Your task to perform on an android device: I'm uploading the Project PDF files to the MobiDrive app in order to save the project data that is critical for my latest project.
Image 1: 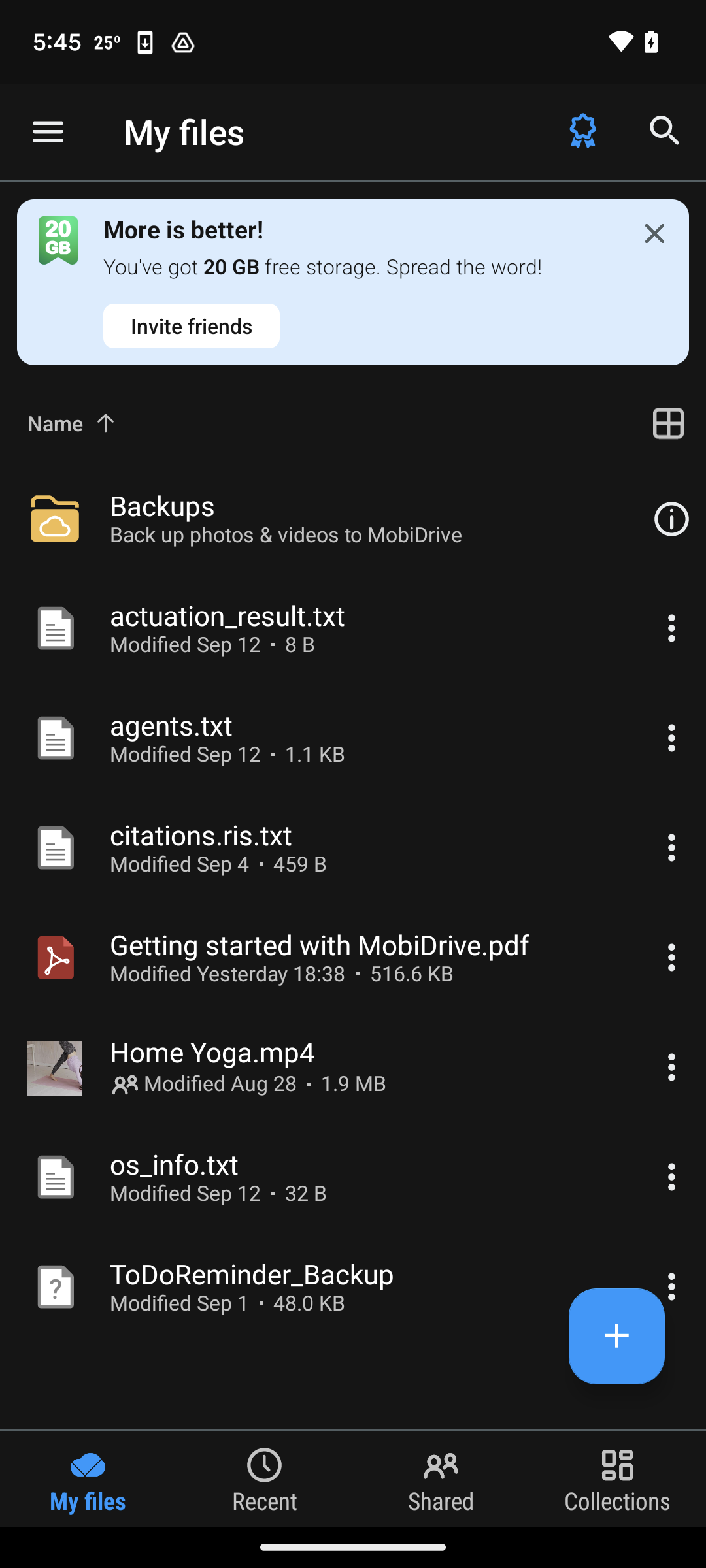
Click on the + icon at the bottom right of the screen
Step 1: click (353, 1287)
Image 2: 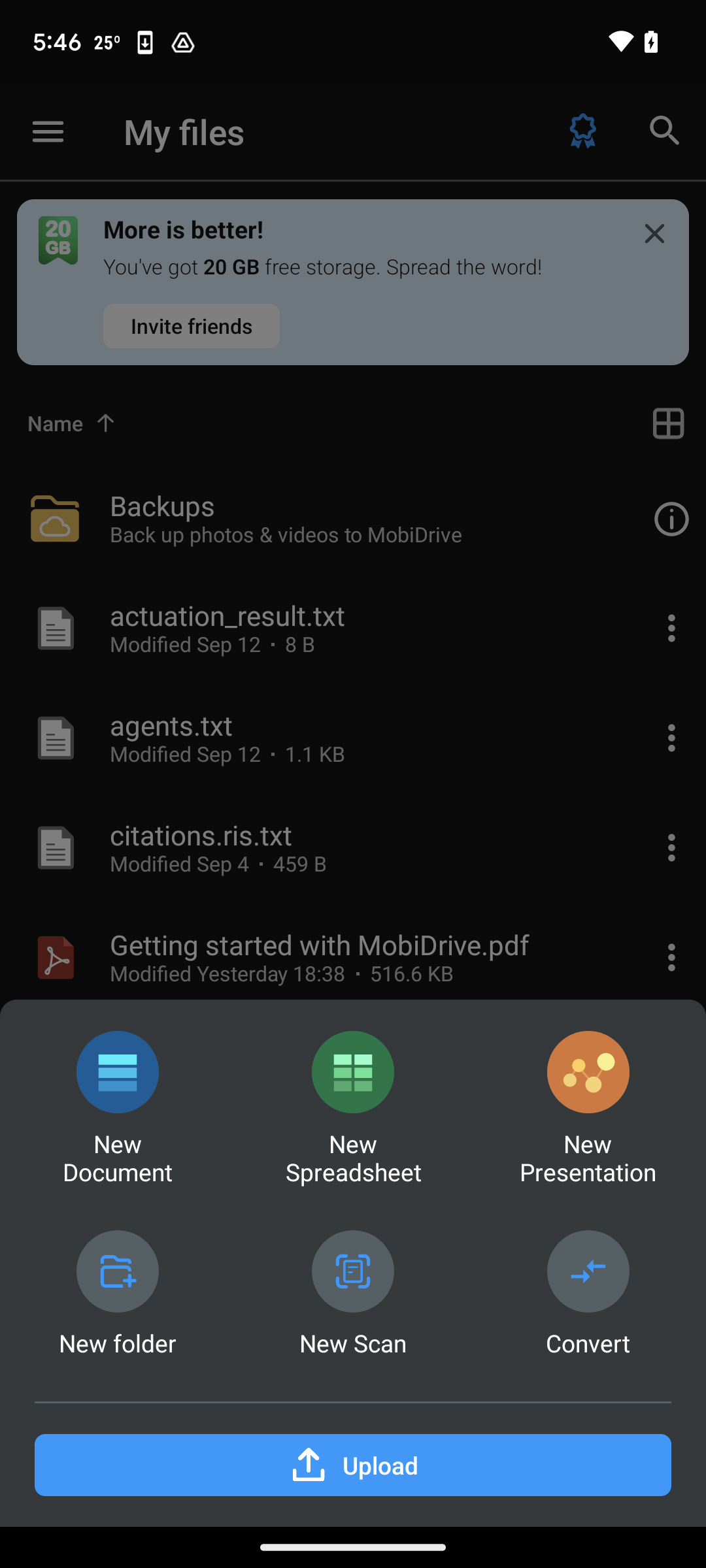
Click on the upload button
Step 2: click (353, 1465)
Image 3: 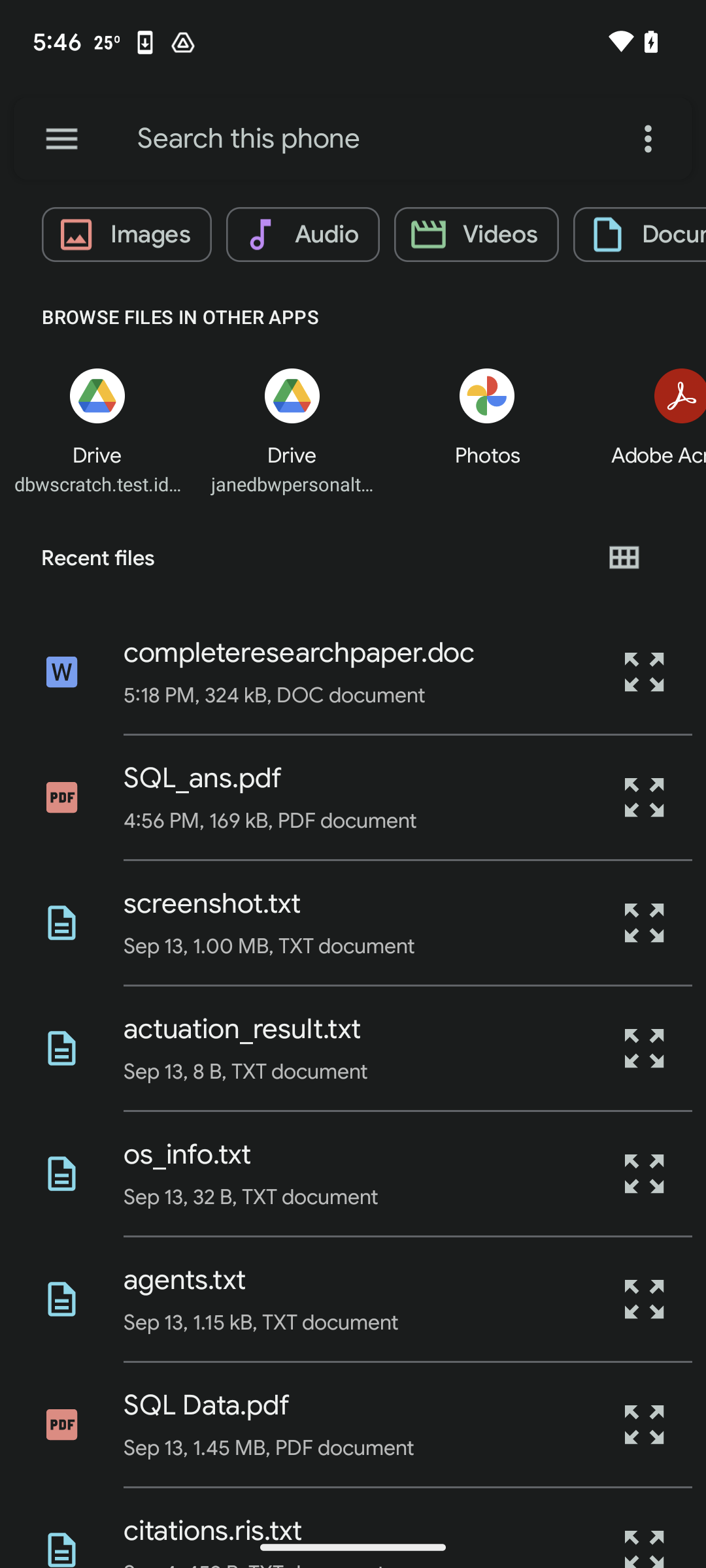
Swipe up the view the project pdf file
Step 3: scroll down
Image 4: 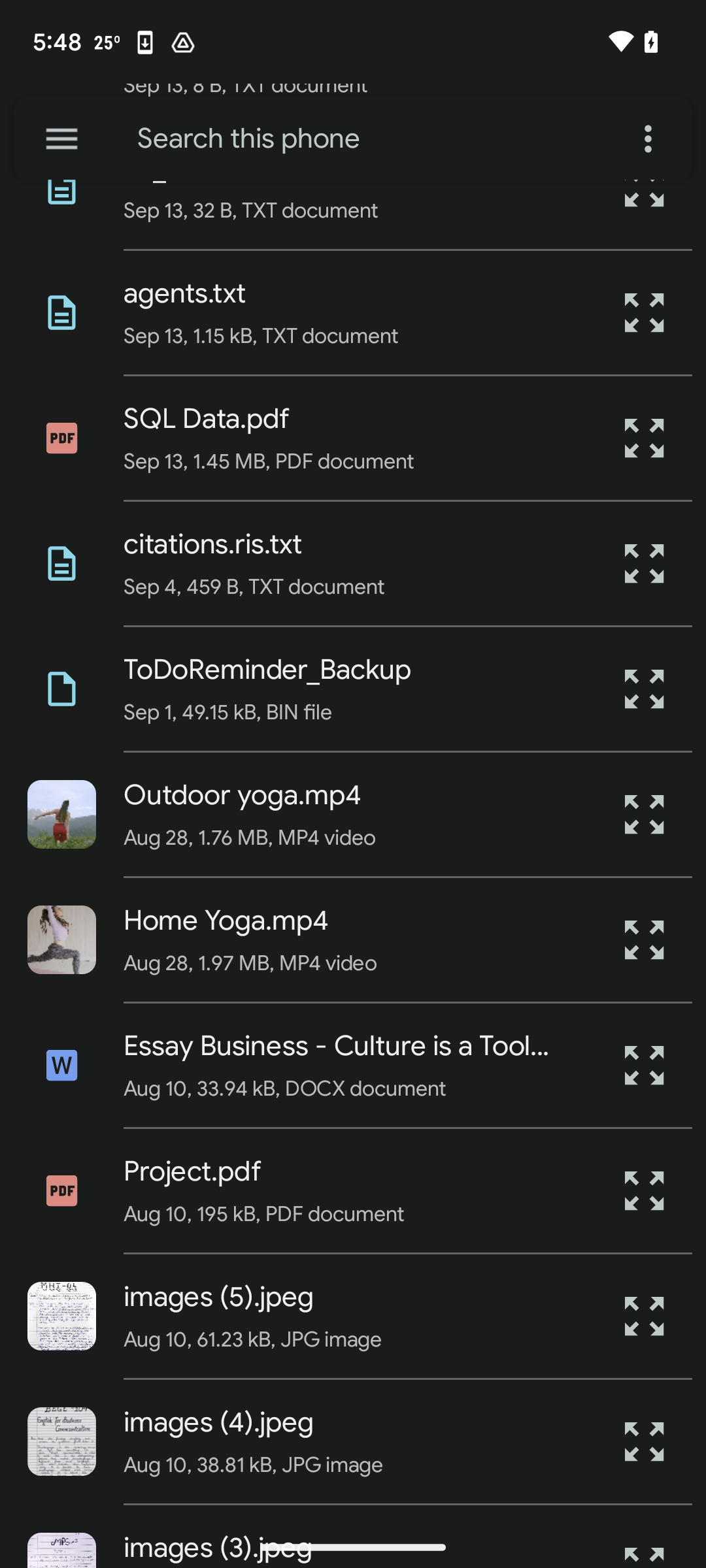
Click on the project.pdf file
Step 4: click (353, 1190)
Image 5: 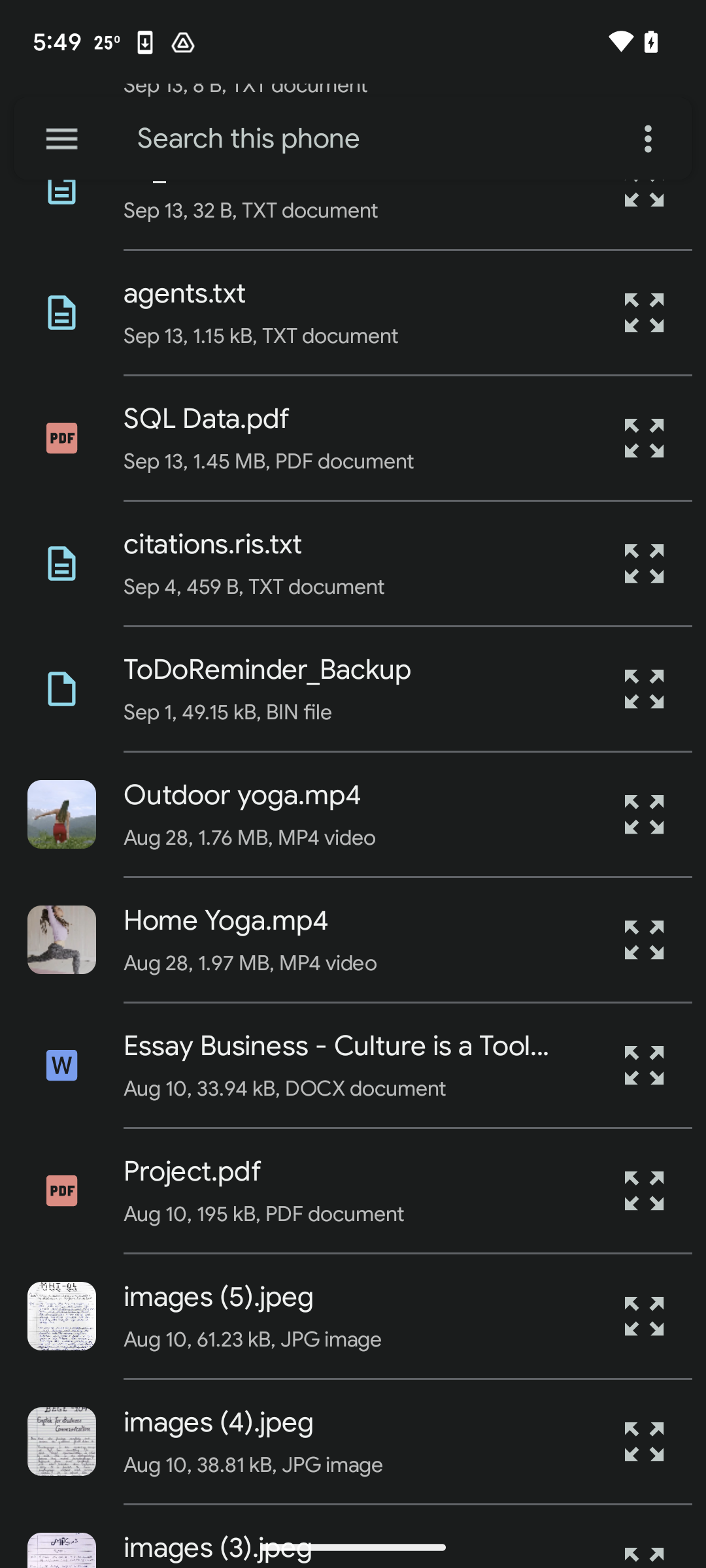
Click on the project.pdf file
Step 5: wait